Your task to perform on an android device: I want to save yoga pants so that I can buy them later.
Image 0: 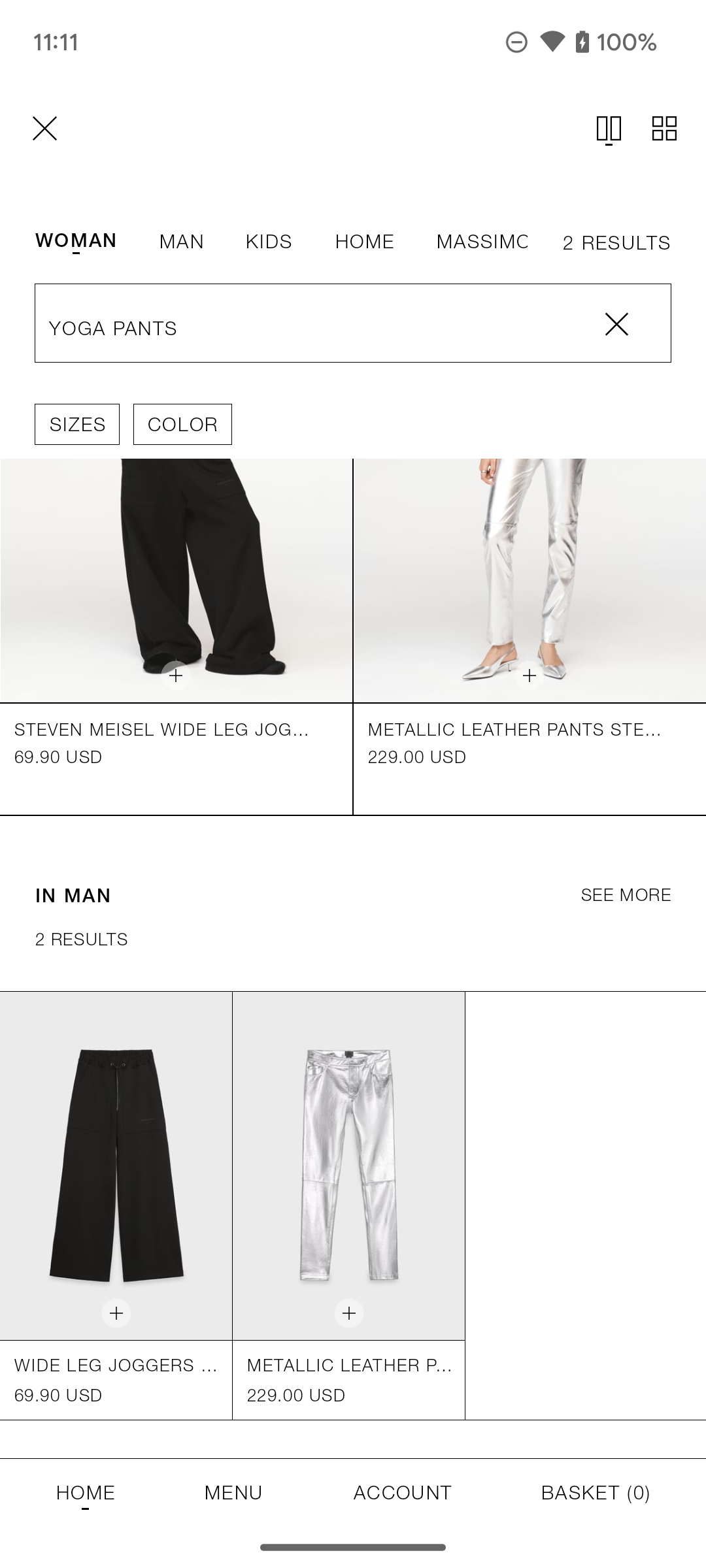
Click on the Metallic Leather Pants on the screen.
Step 0: click (529, 581)
Image 1: 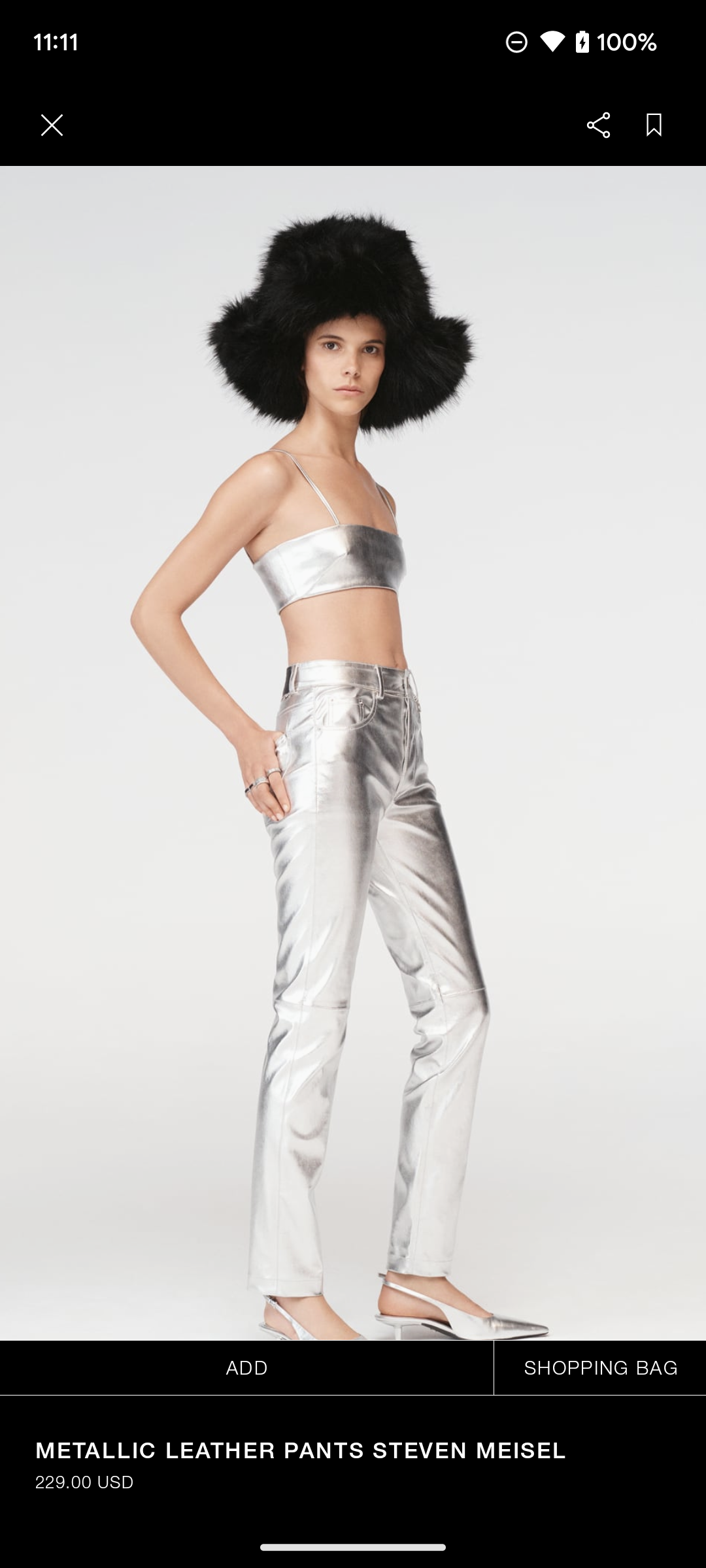
Click on the save icon on the top right corner of the screen.
Step 1: click (642, 125)